Your task to perform on an android device: Open the Google Tasks app and set a daily reminder for 10:30 a.m. for Task update.
Image 0: 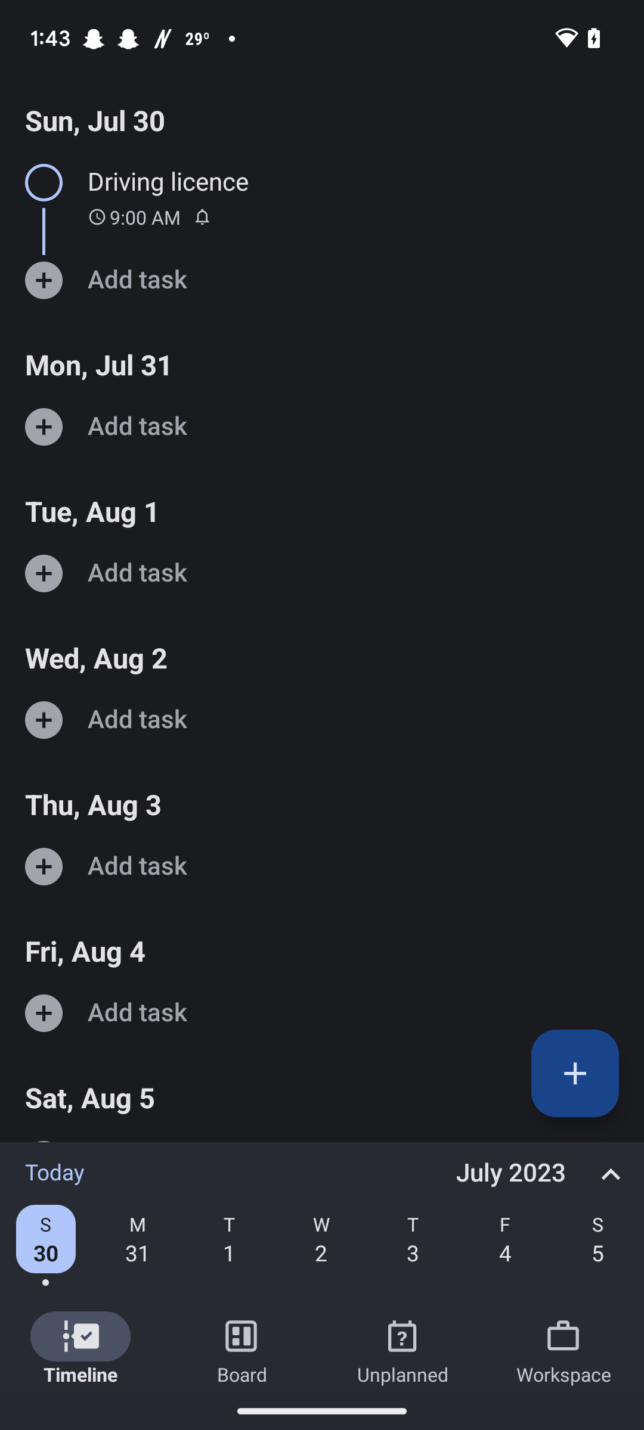
Open the Google Tasks app
Step 0: open app "Tasks"
Image 1: 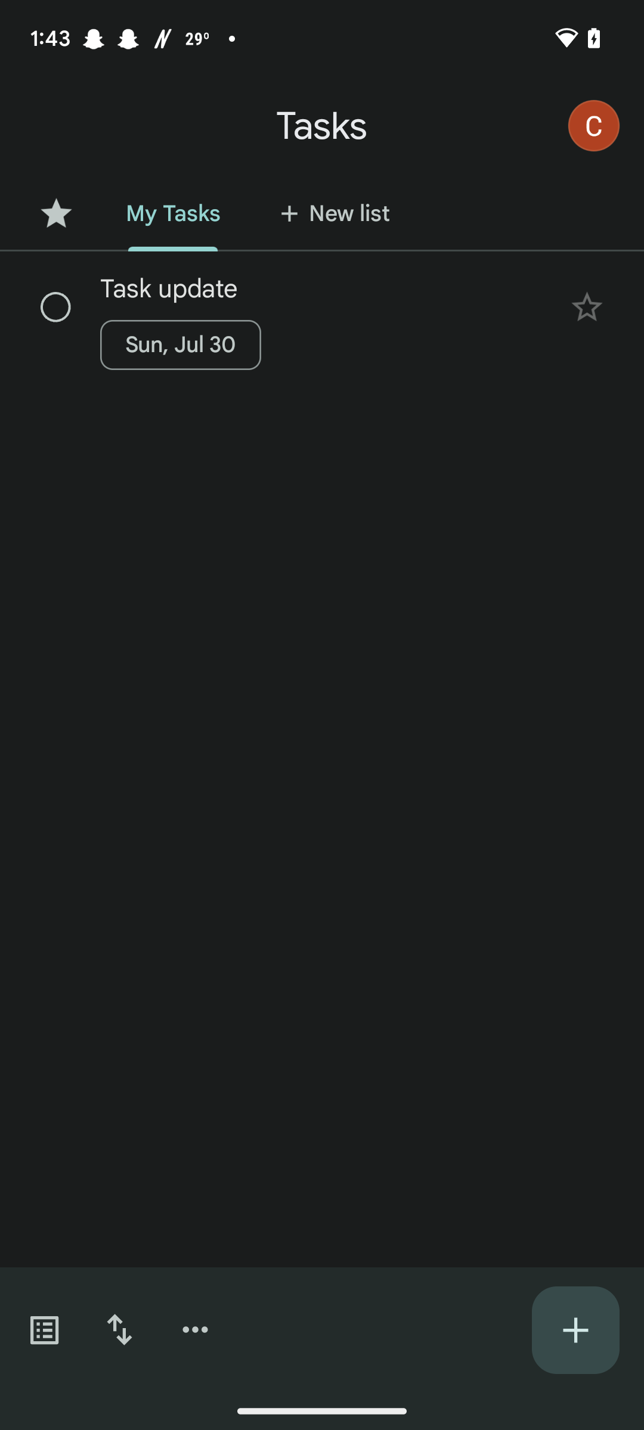
Click on the task update
Step 1: click (321, 289)
Image 2: 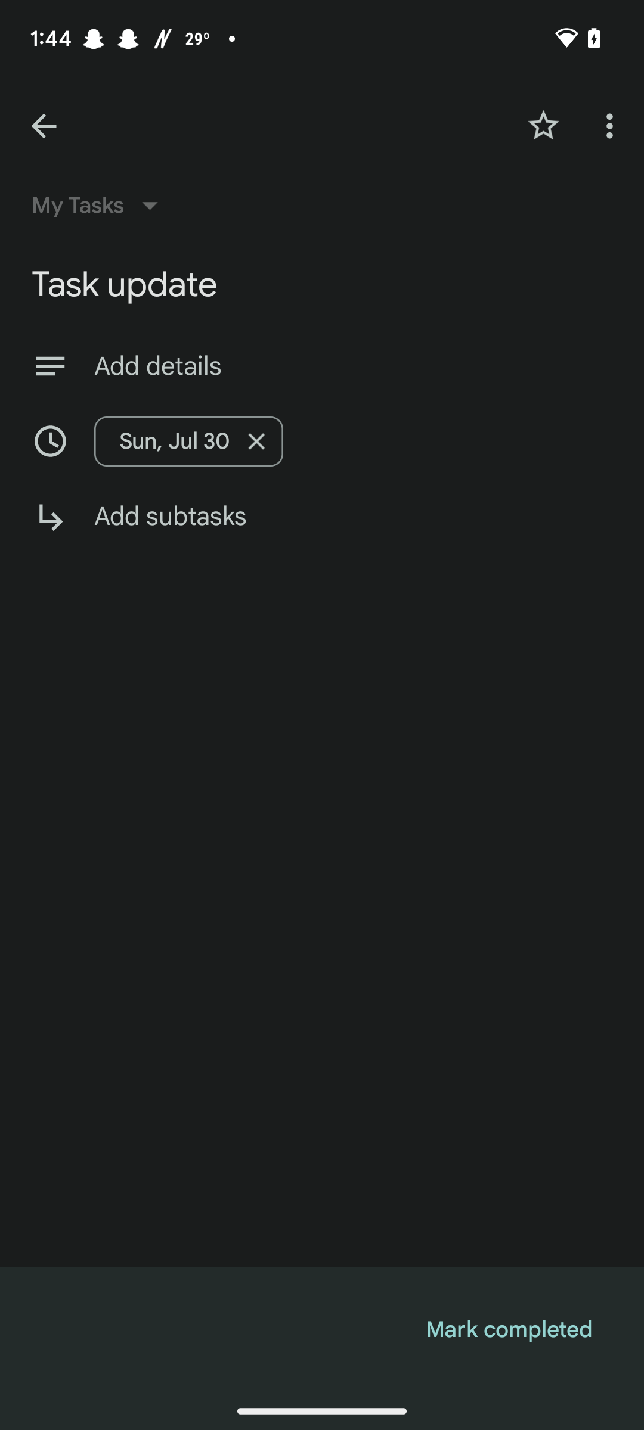
Click on the clock icon 
Step 2: click (50, 441)
Image 3: 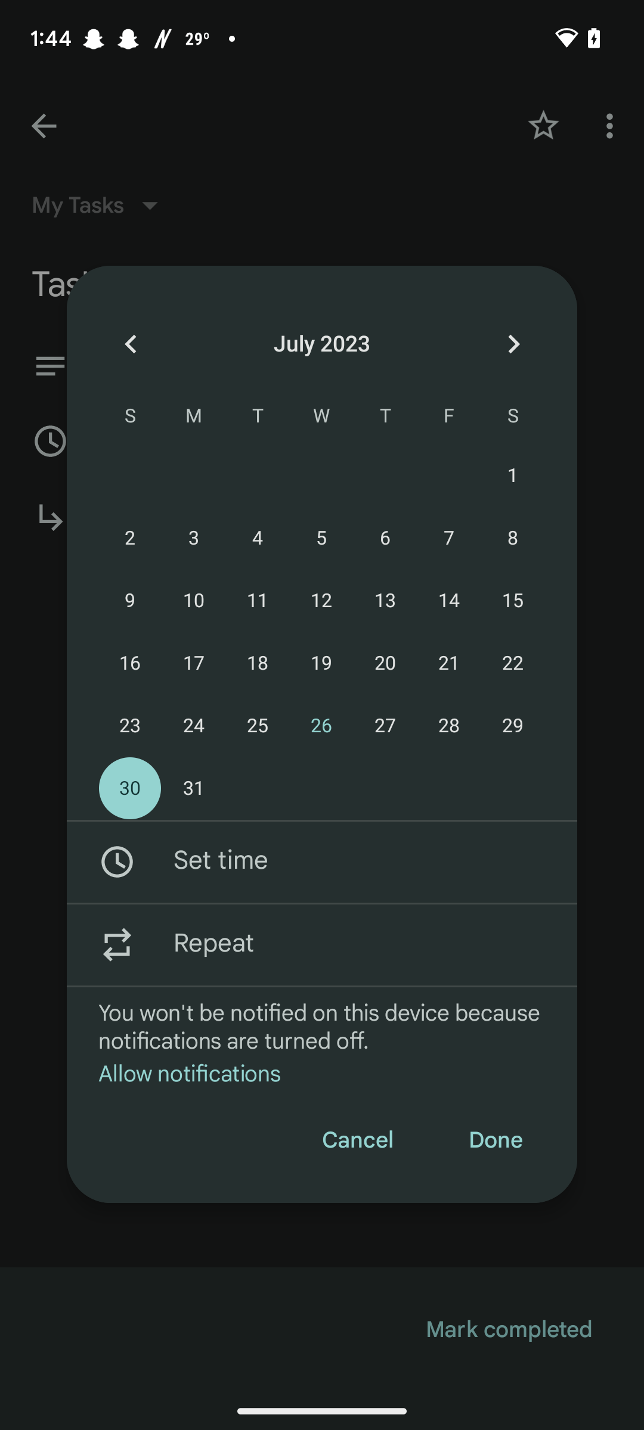
Click on the repeat option
Step 3: click (353, 944)
Image 4: 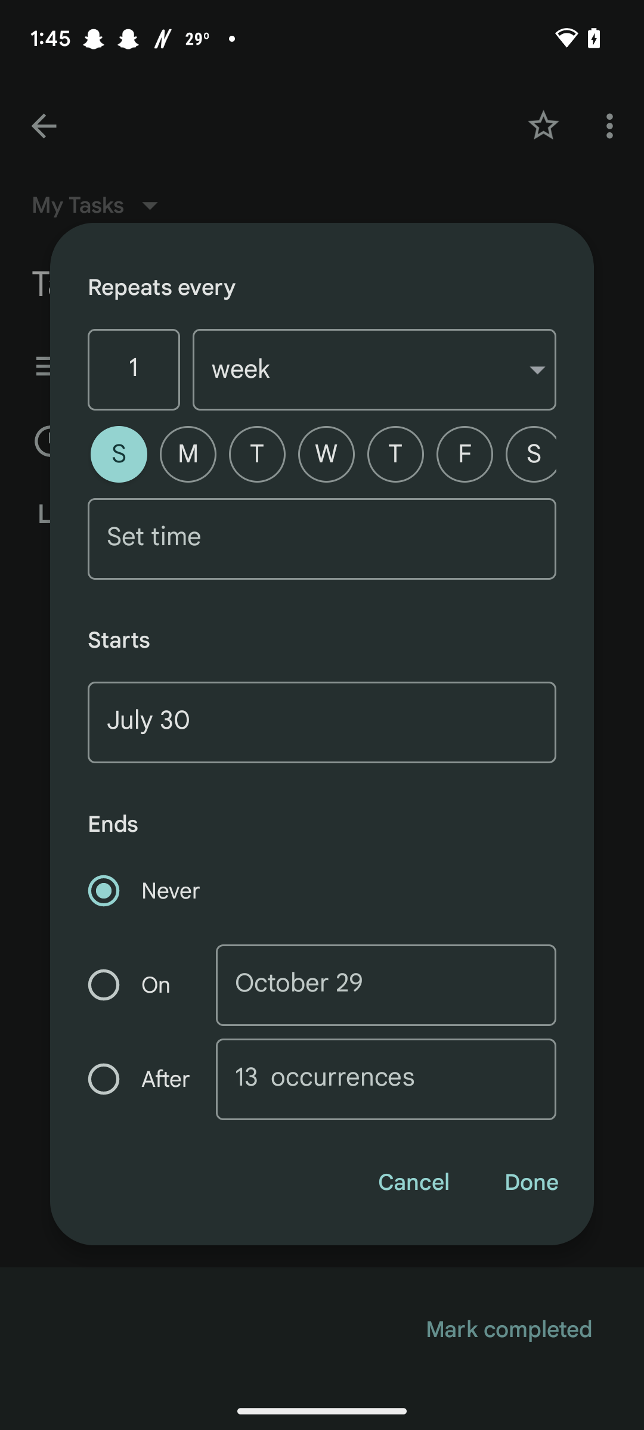
Click on the week drop down
Step 4: click (374, 369)
Image 5: 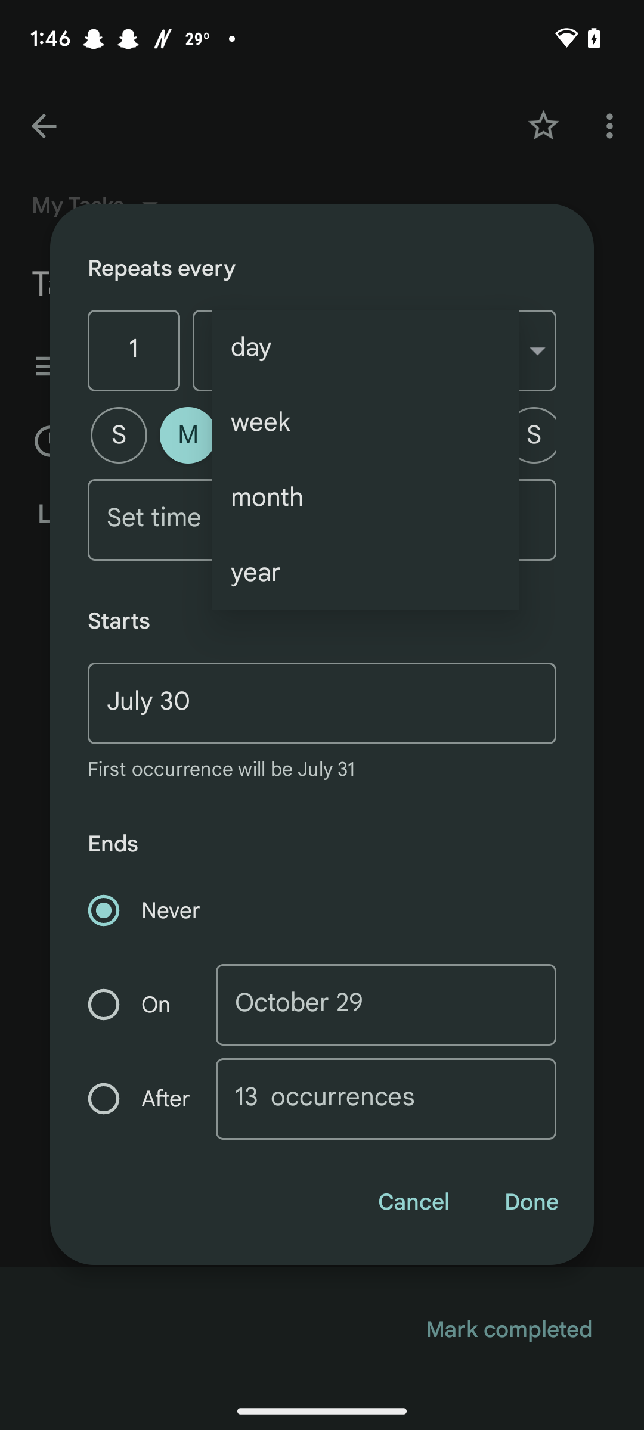
Click on the day
Step 5: click (365, 347)
Image 6: 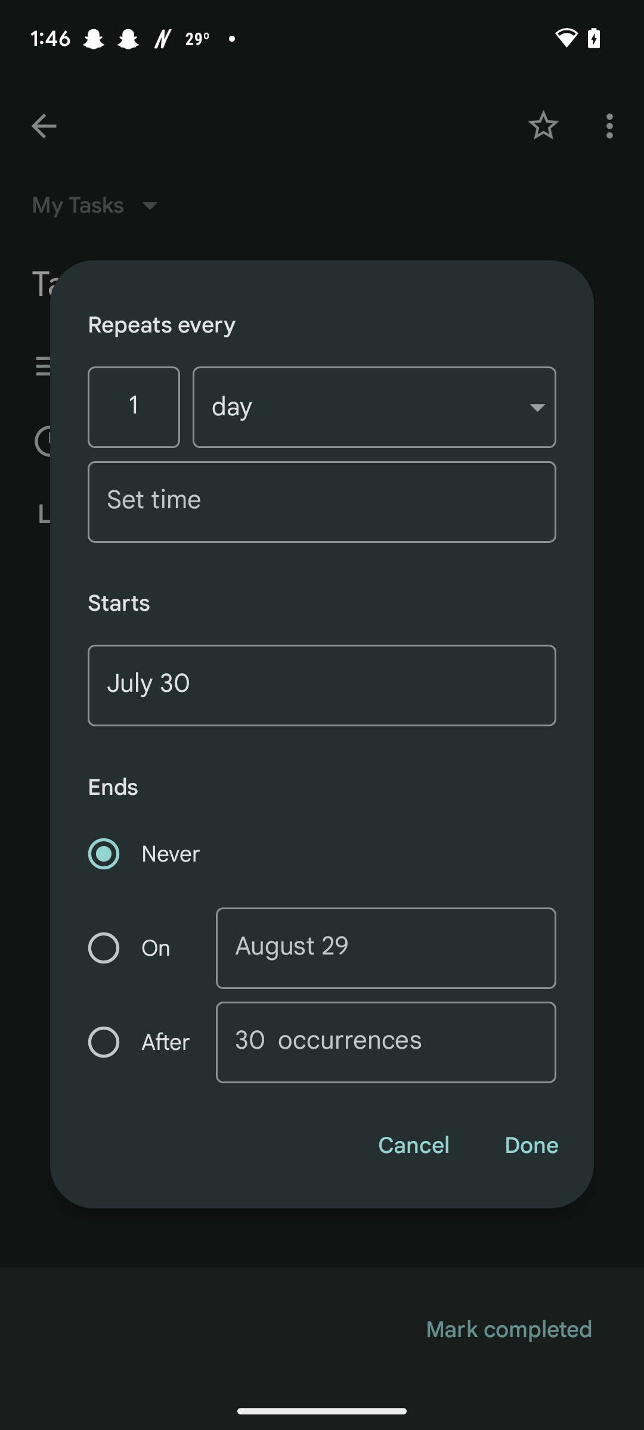
Click on the Set time
Step 6: click (321, 502)
Image 7: 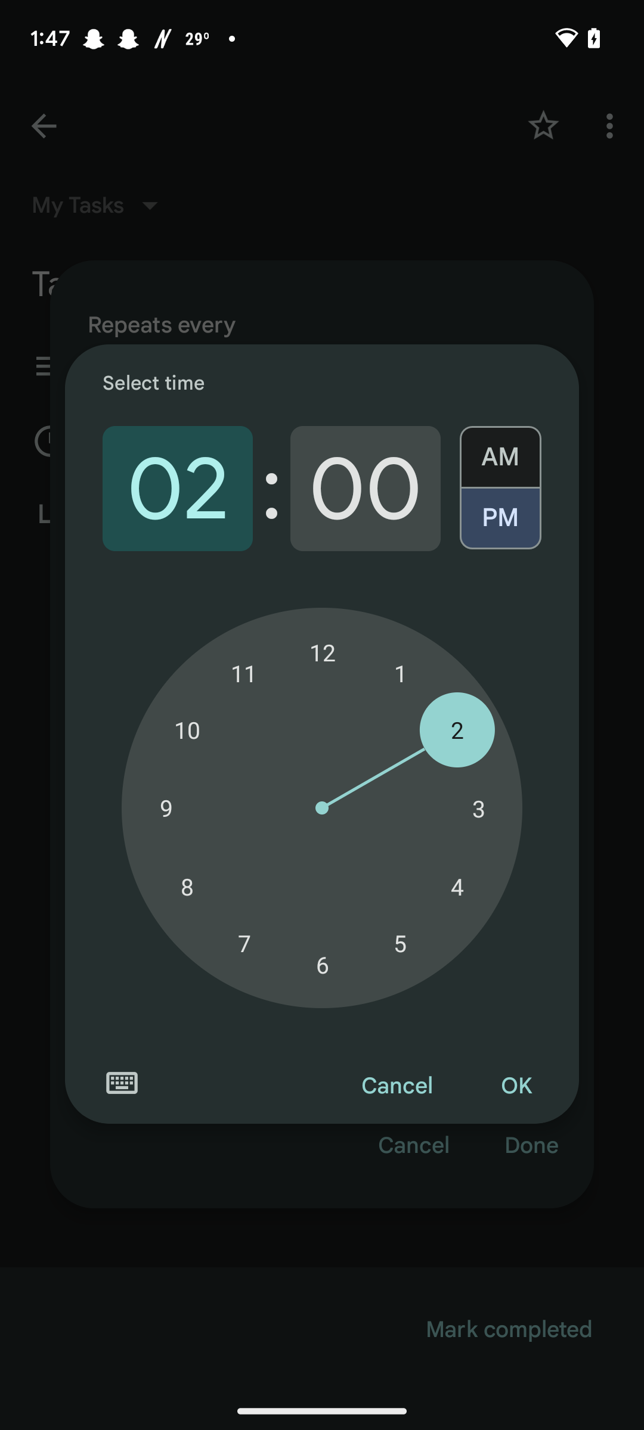
Set the hours as 10
Step 7: click (187, 730)
Image 8: 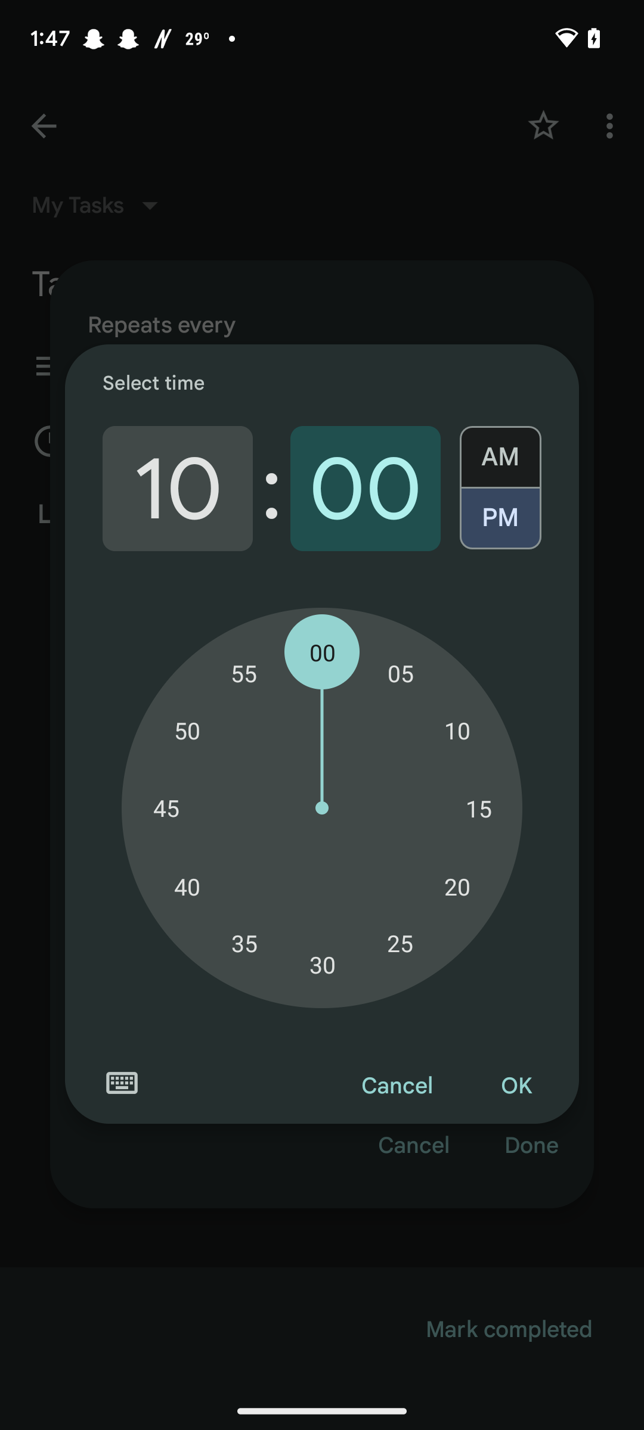
Set the minutes as 30
Step 8: click (322, 964)
Image 9: 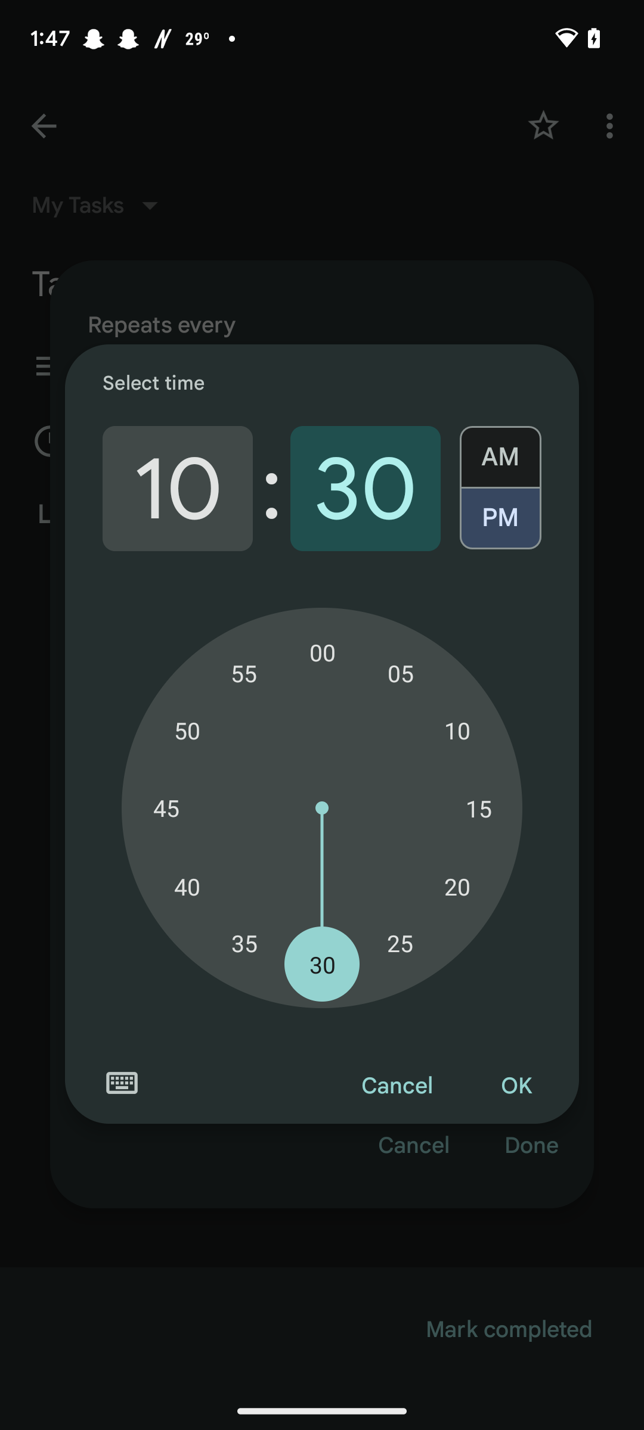
Click on the AM
Step 9: click (500, 450)
Image 10: 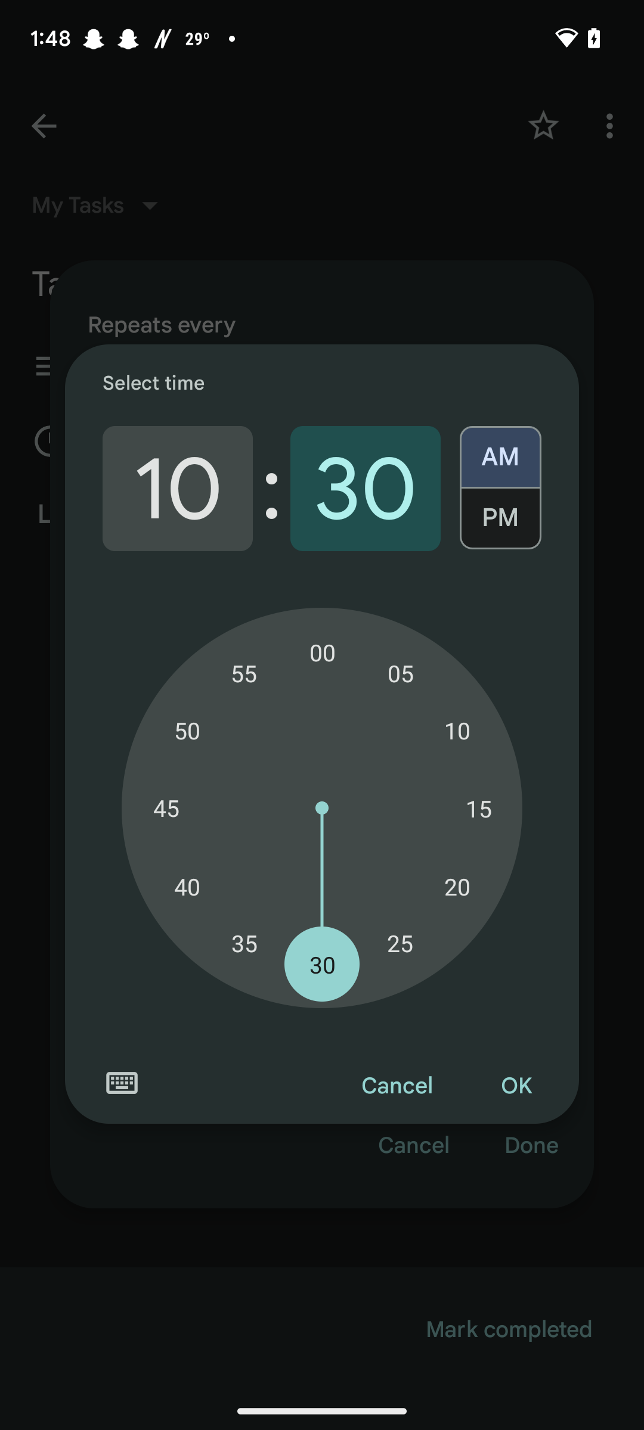
Click on the OK  button
Step 10: click (516, 1086)
Image 11: 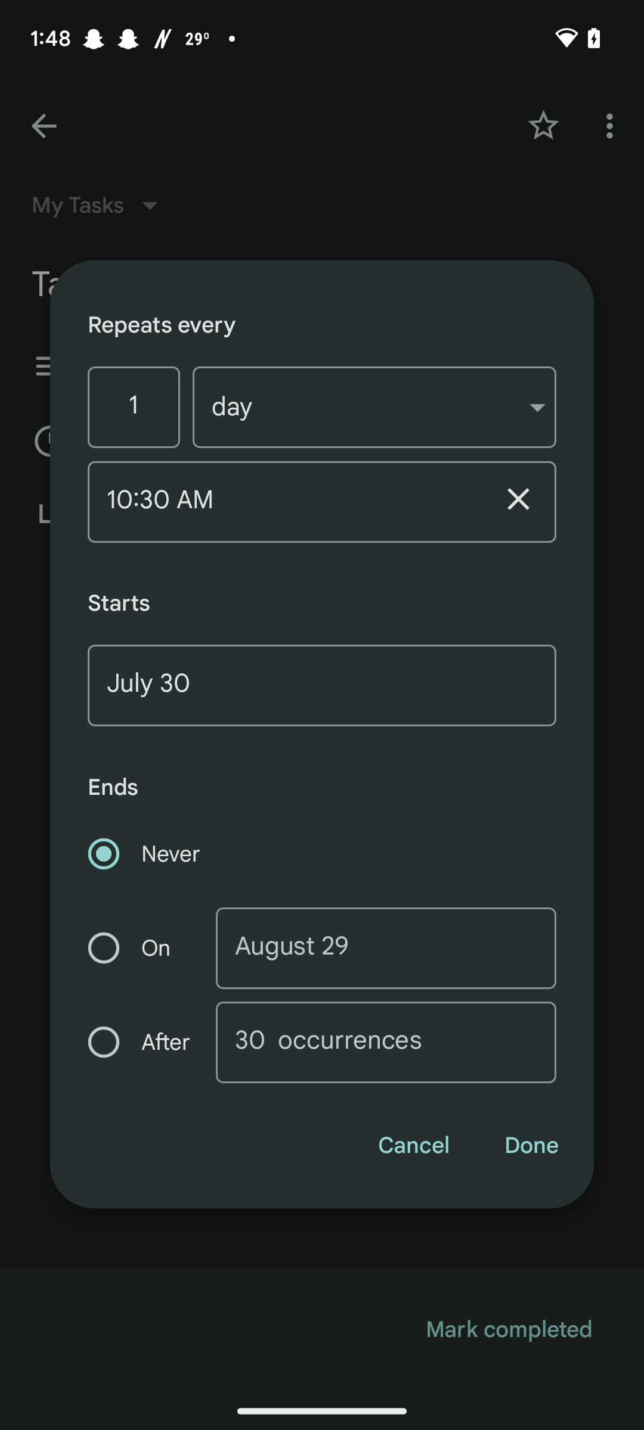
Click on the Done button
Step 11: click (531, 1145)